Your task to perform on an android device: Mark the latest email from cooking recipes as read in the Gmail app.
Image 0: 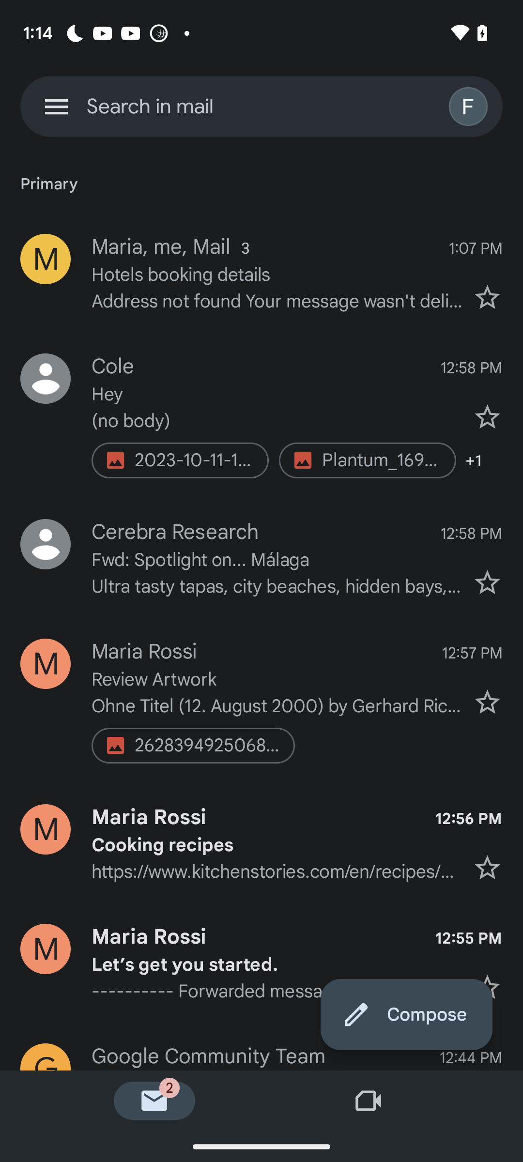
Click on the profile icon of the maria rossi cooking recipes email
Step 0: click (261, 843)
Image 1: 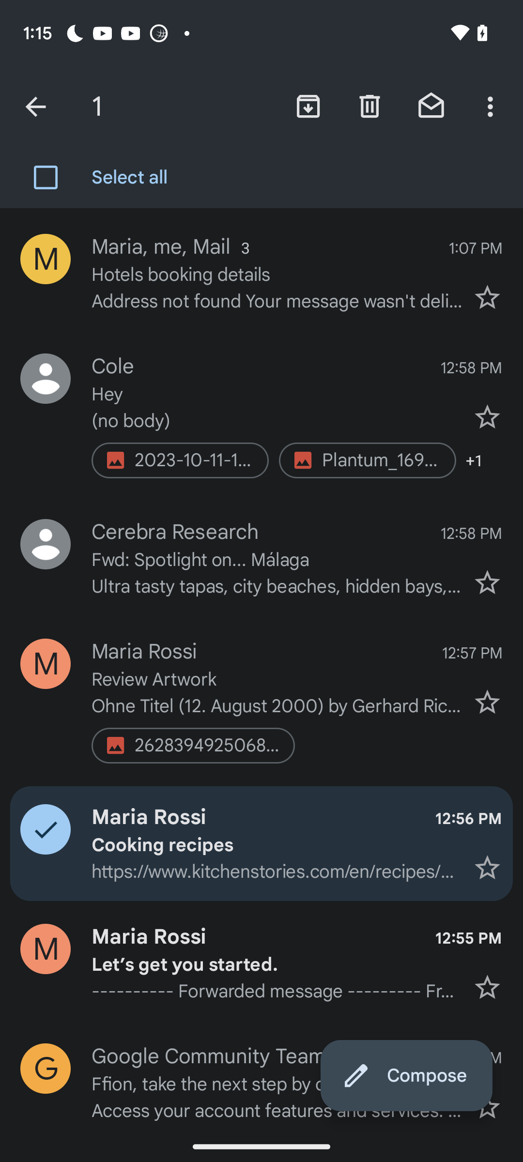
Click on the mail icon at the top of the screen.
Step 1: click (431, 106)